Your task to perform on an android device: Create a folder named "Scorecard".
Image 0: 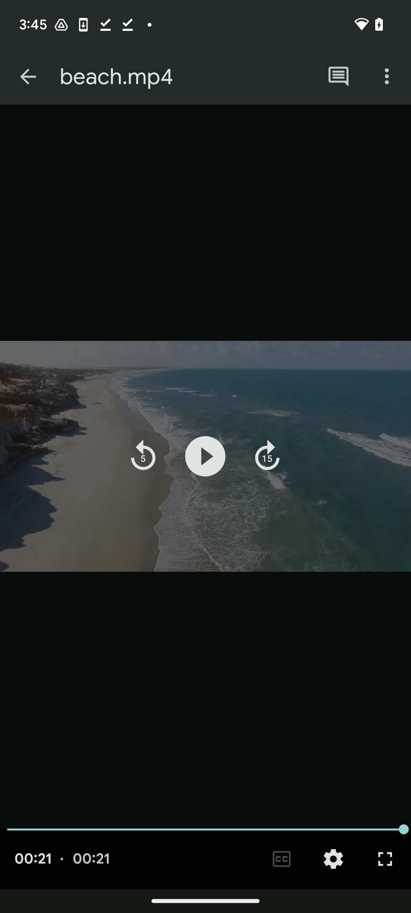
Go back to the previous screen
Step 0: press back button
Image 1: 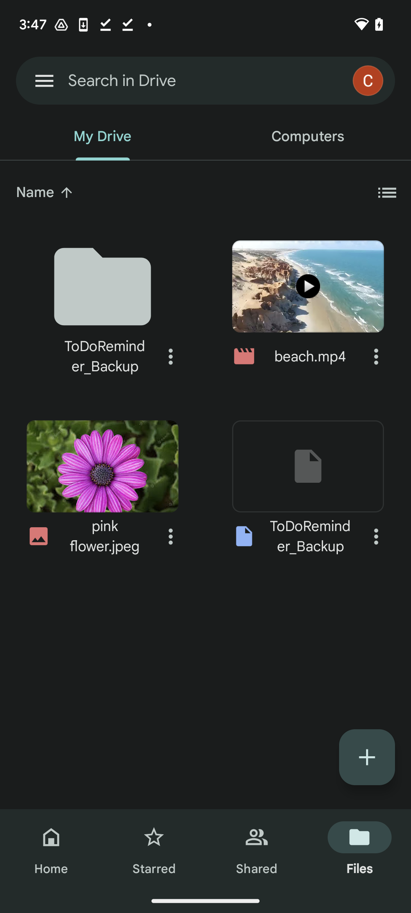
Click on the + icon at the bottom right side of the screen
Step 1: click (367, 757)
Image 2: 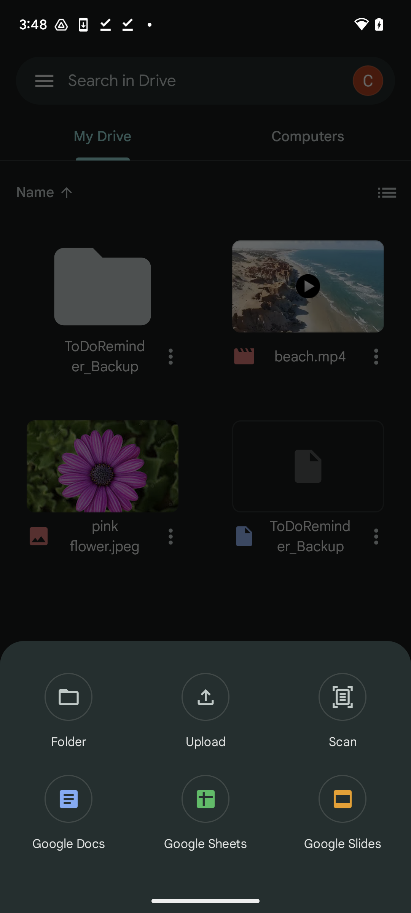
Click on the Folder option from the drawer
Step 2: click (68, 712)
Image 3: 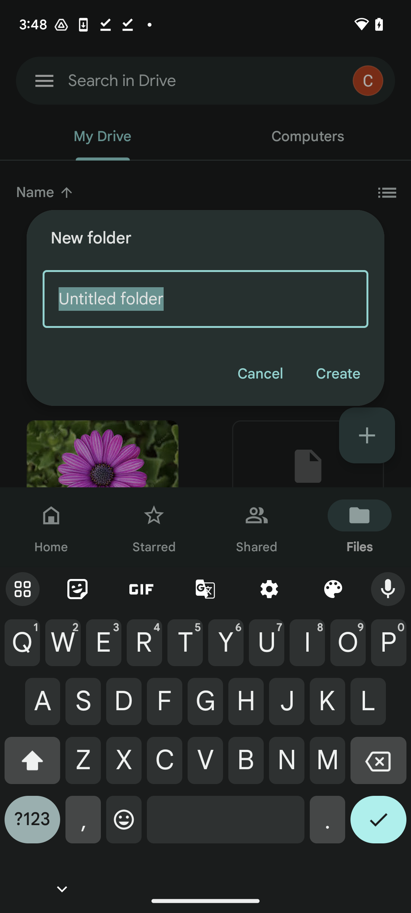
Enter folder name as Scorecard
Step 3: type "Scorecard"
Image 4: 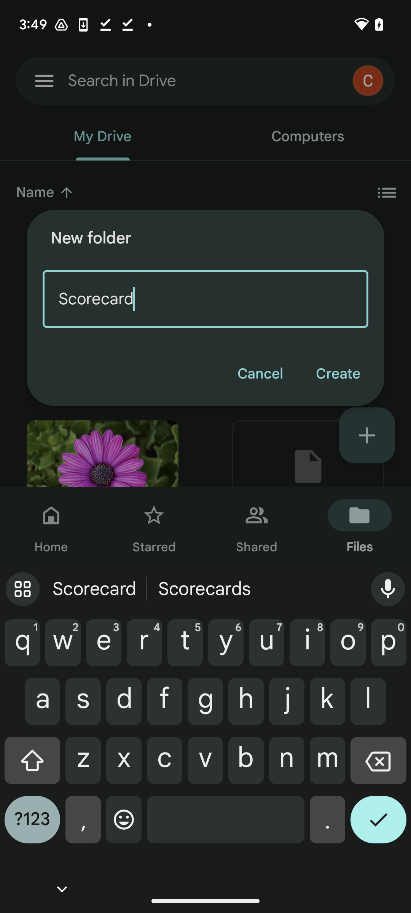
Click on the create button on the popup box
Step 4: click (338, 374)